Your task to perform on an android device: Insert the text "New Project" into the slide.
Image 0: 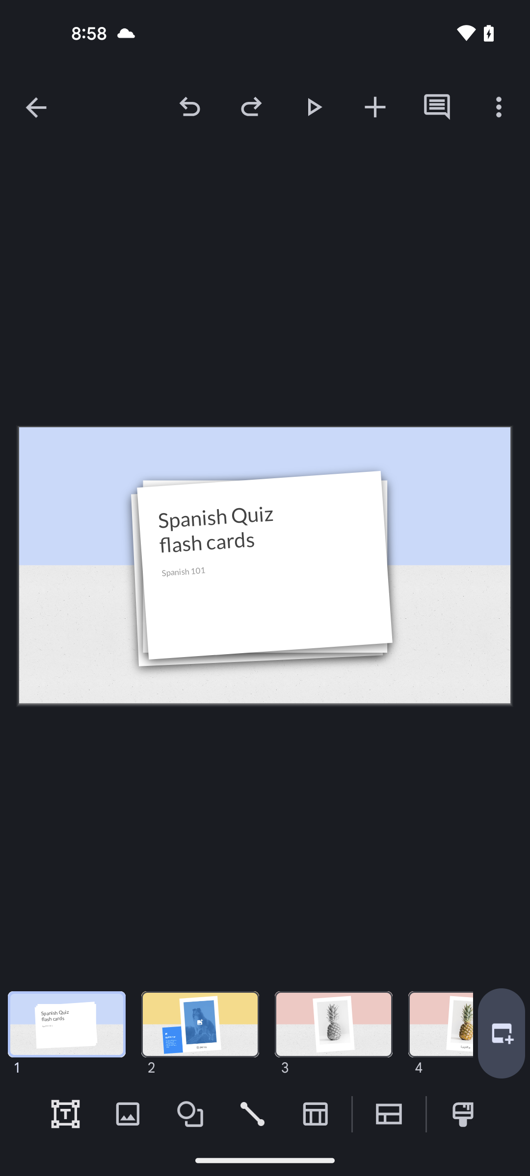
click on add icon
Step 0: click (375, 107)
Image 1: 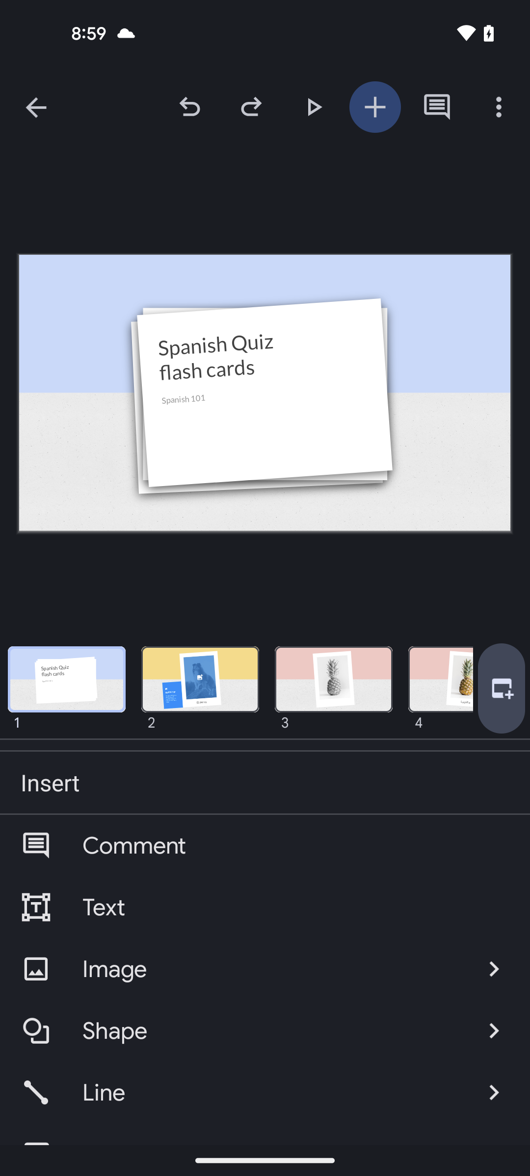
select Text option
Step 1: click (296, 907)
Image 2: 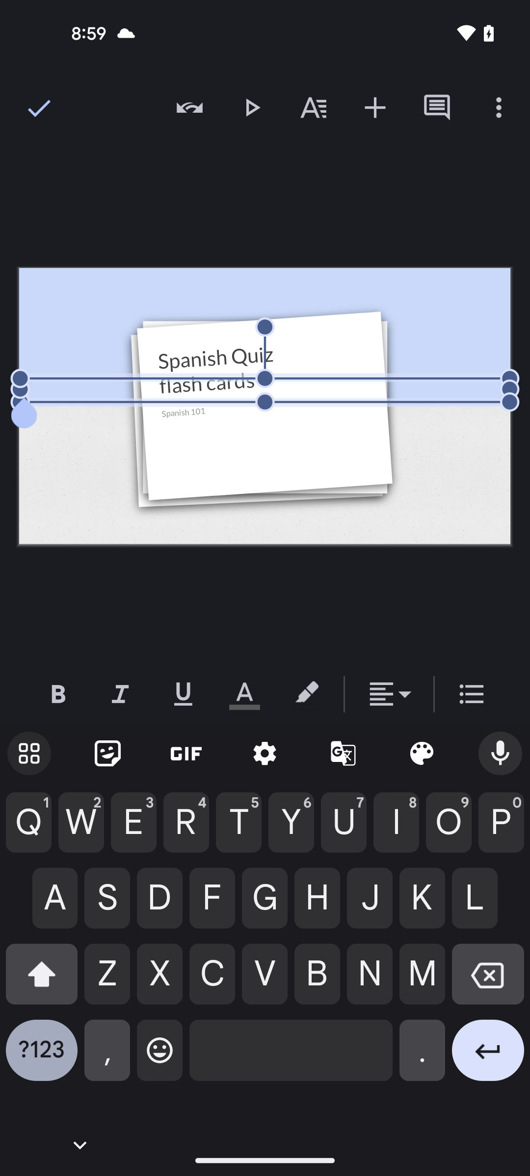
type New Project
Step 2: type "New Project"